Your task to perform on an android device: Look for tools and equipments for gardening in the sale category.
Image 0: 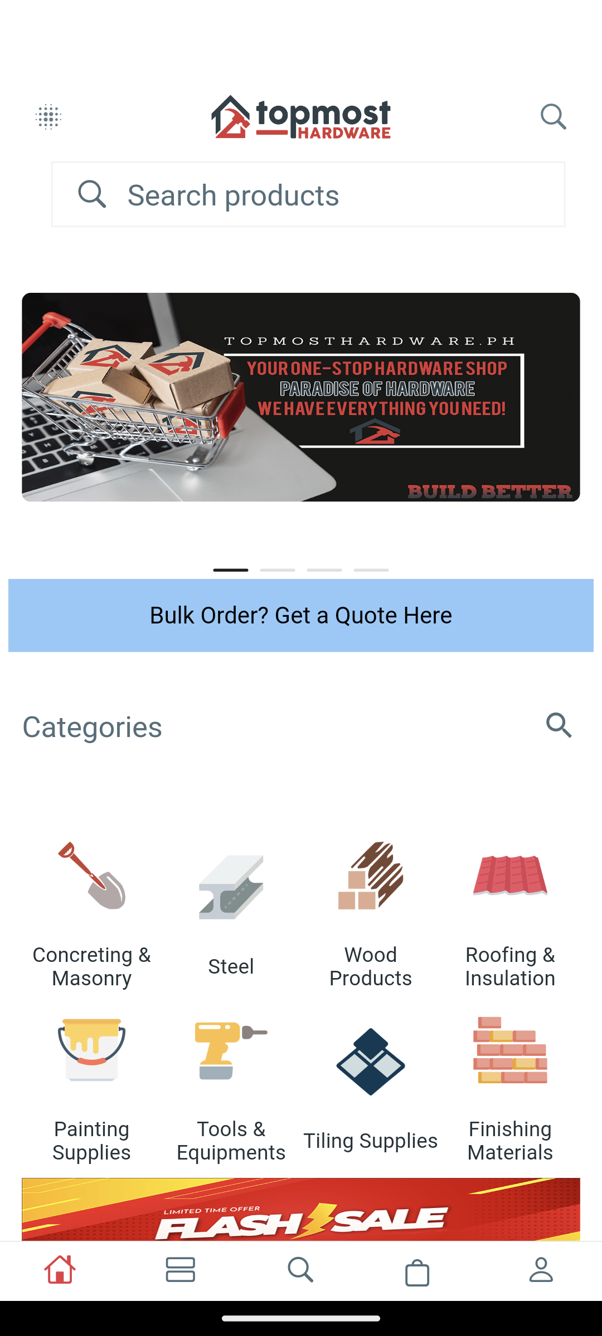
Click on Tools and equipments section
Step 0: click (231, 1077)
Image 1: 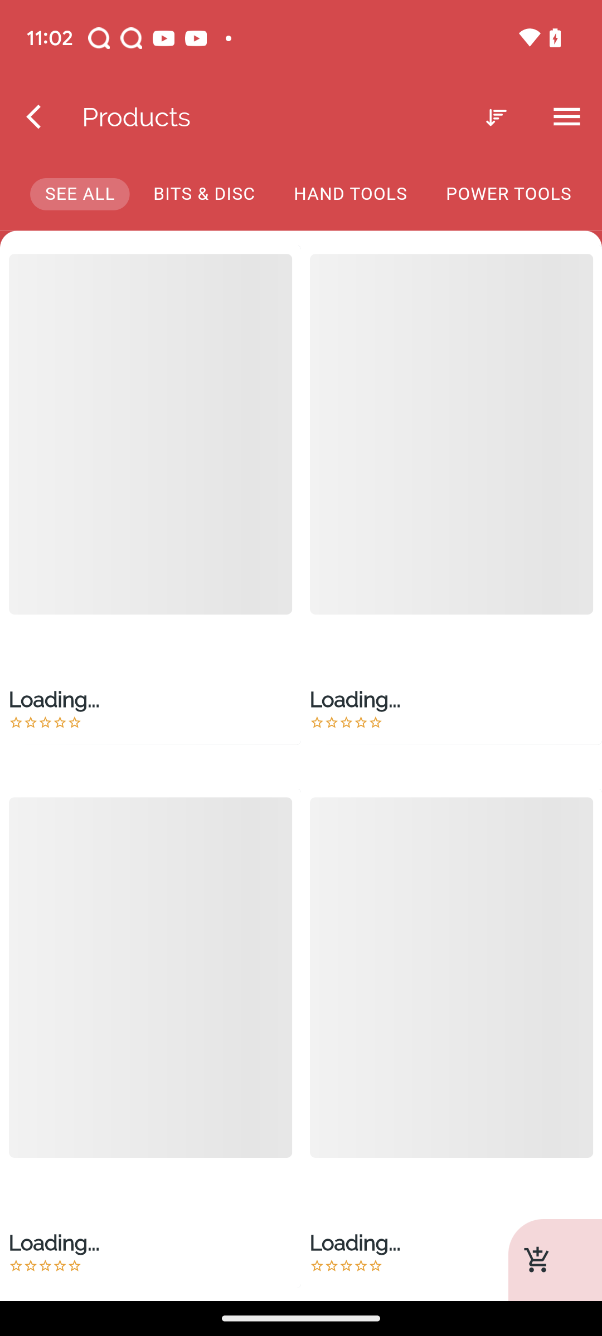
Click on Tools and equipments section
Step 1: wait
Image 2: 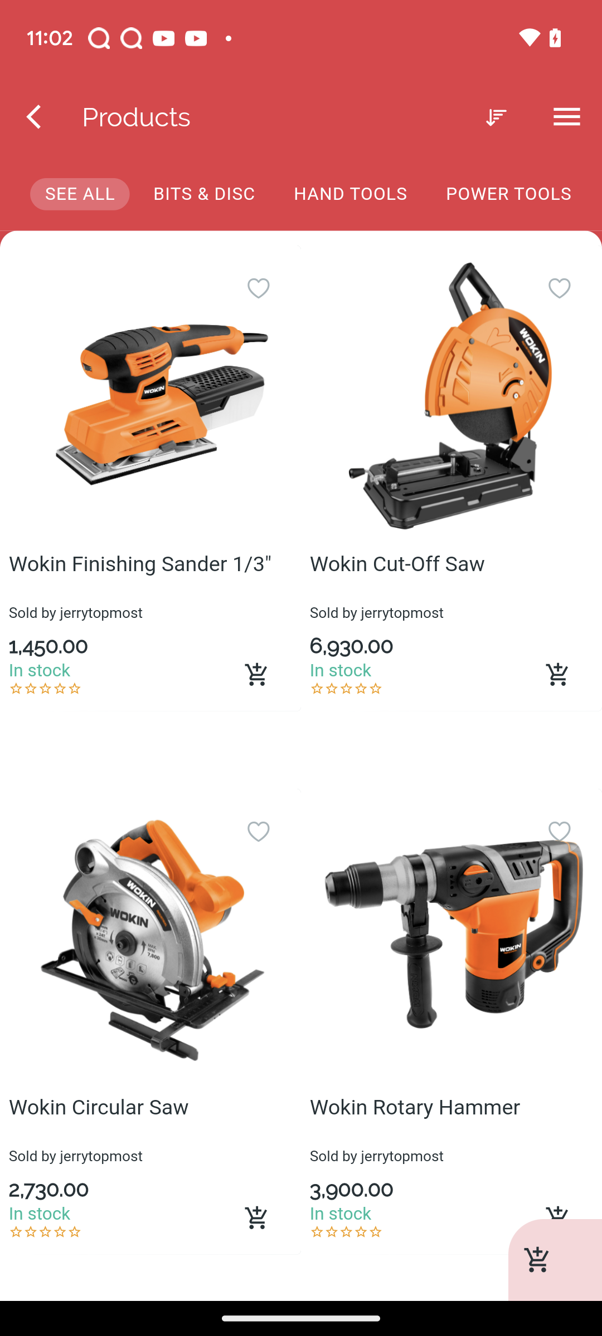
Click on the filter icon at the top right of the screen
Step 2: click (496, 116)
Image 3: 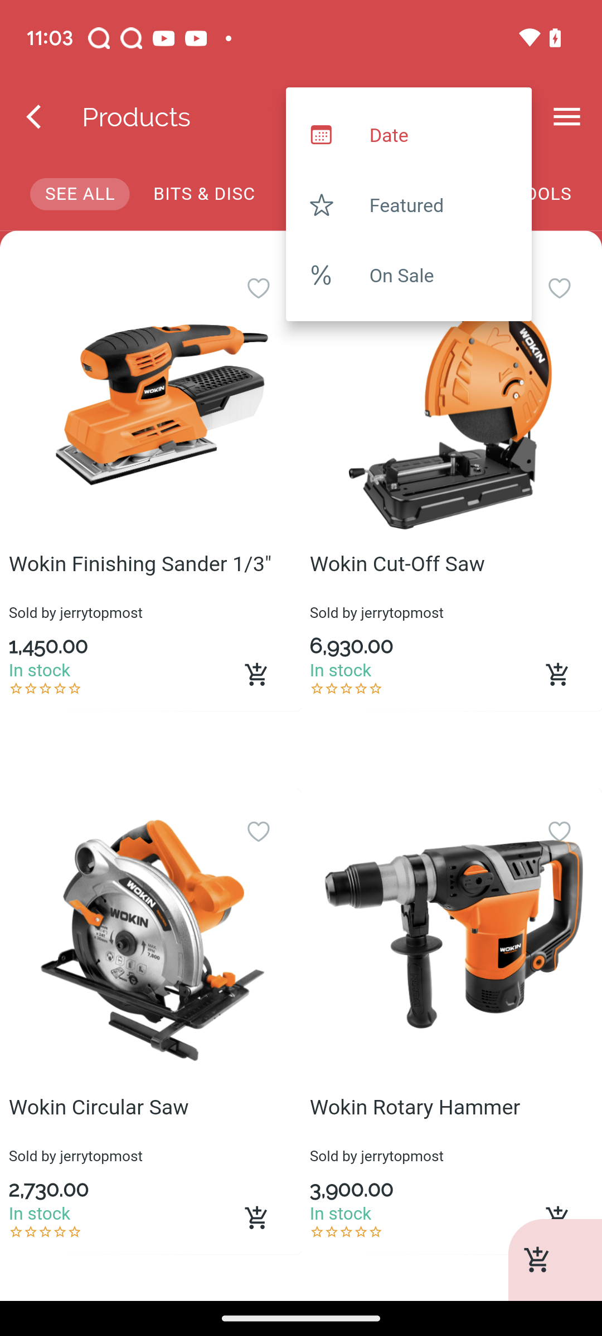
Click on % on sale
Step 3: click (409, 274)